Your task to perform on an android device: Open MYmta app, View the train schedule of West Hempstead Along with view the train arrival and departure time.
Image 0: 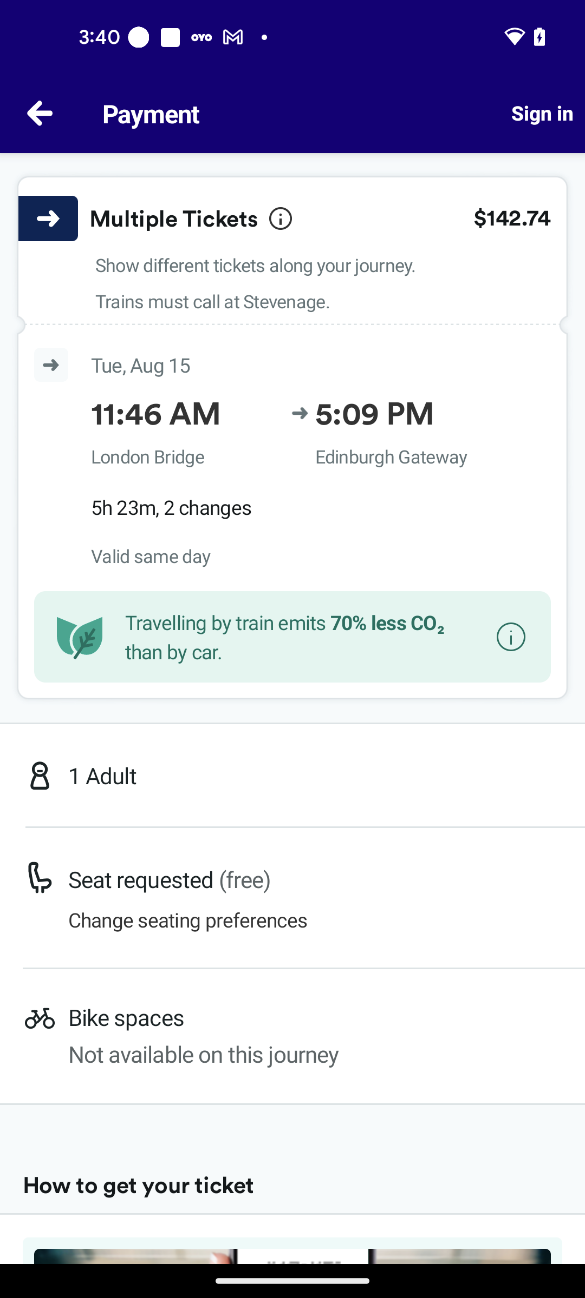
Open MYmta app
Step 0: open app "MYmta"
Image 1: 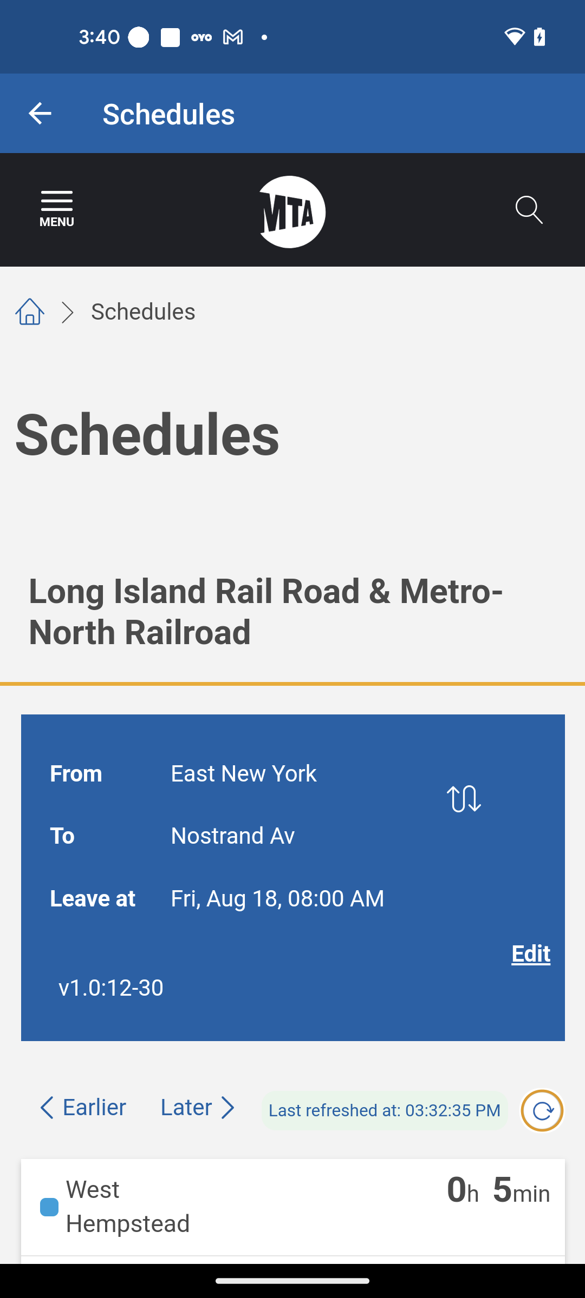
Swipe up to view train schedules
Step 1: scroll down
Image 2: 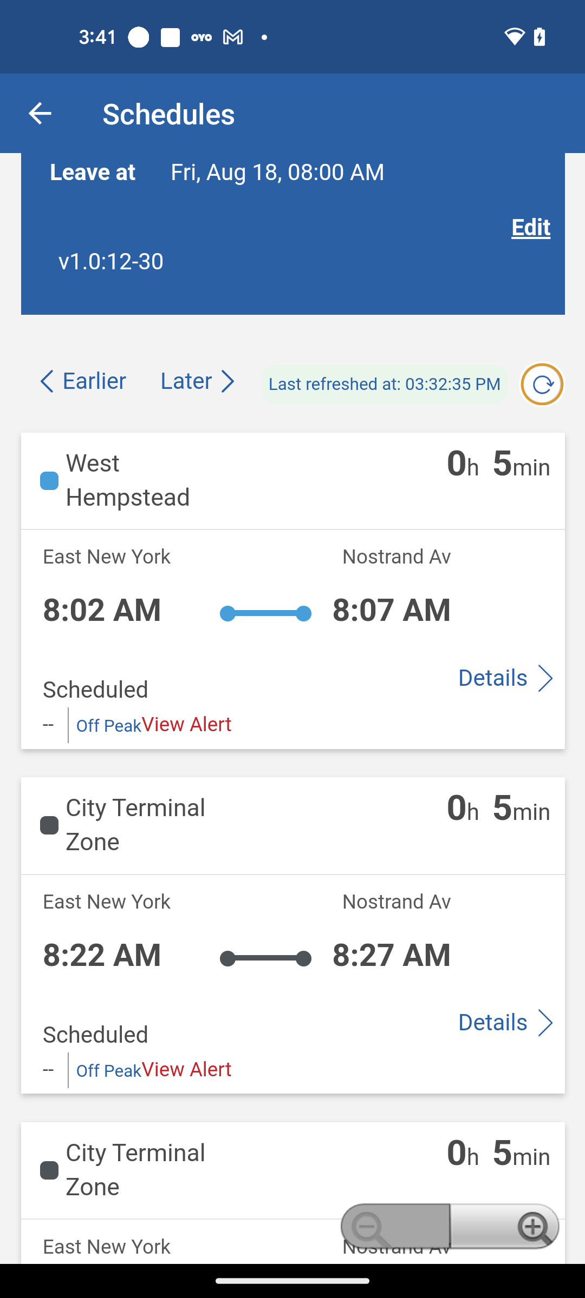
Open the West Hempstead train schedule
Step 2: click (510, 679)